Your task to perform on an android device: Read the reviews of the Black Decker Slice Cool Touch Toaster with Electronic Browning on the DesertCart.
Image 0: 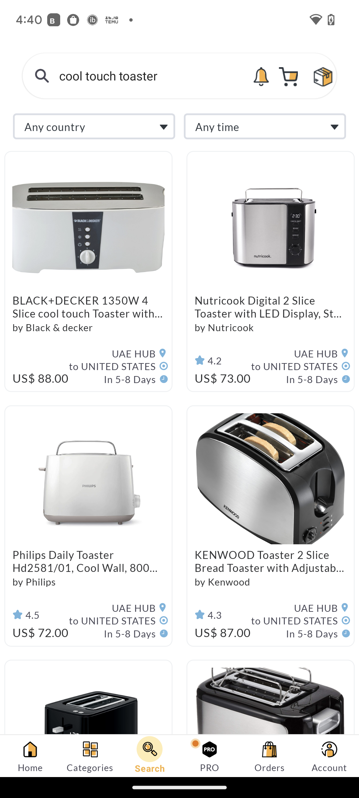
Click on the first image on the left side of the screen.
Step 0: click (179, 250)
Image 1: 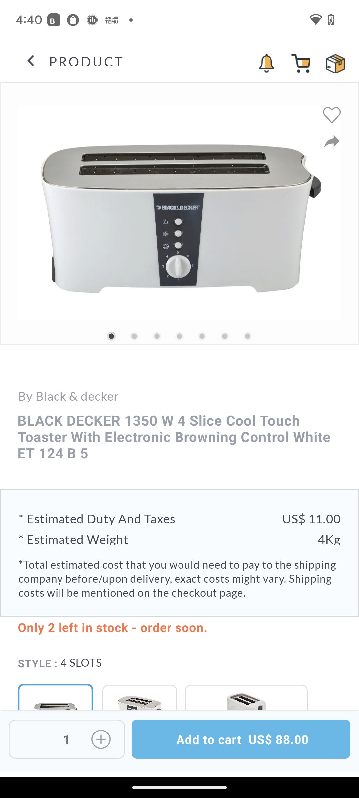
Scroll up
Step 1: scroll down
Image 2: 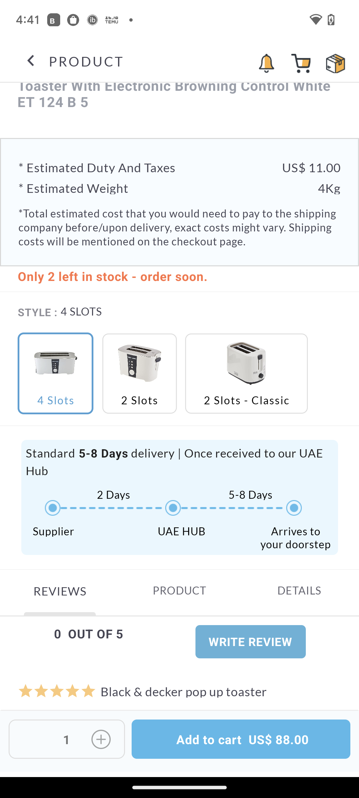
Scroll up
Step 2: scroll down
Image 3: 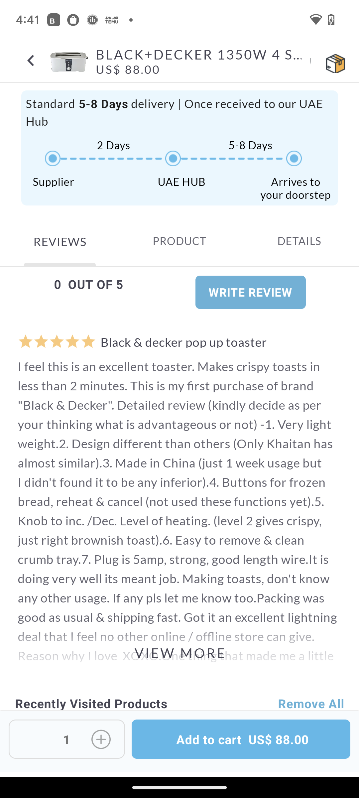
Click on view more in the middle of the screen.
Step 3: click (179, 652)